Your task to perform on an android device: My wife is also interested in this drawing, and she asked me to share it with her, so share this drawing from the Whiteboard app with her at clarawagner98b@gmail.com on the Gmail app.
Image 0: 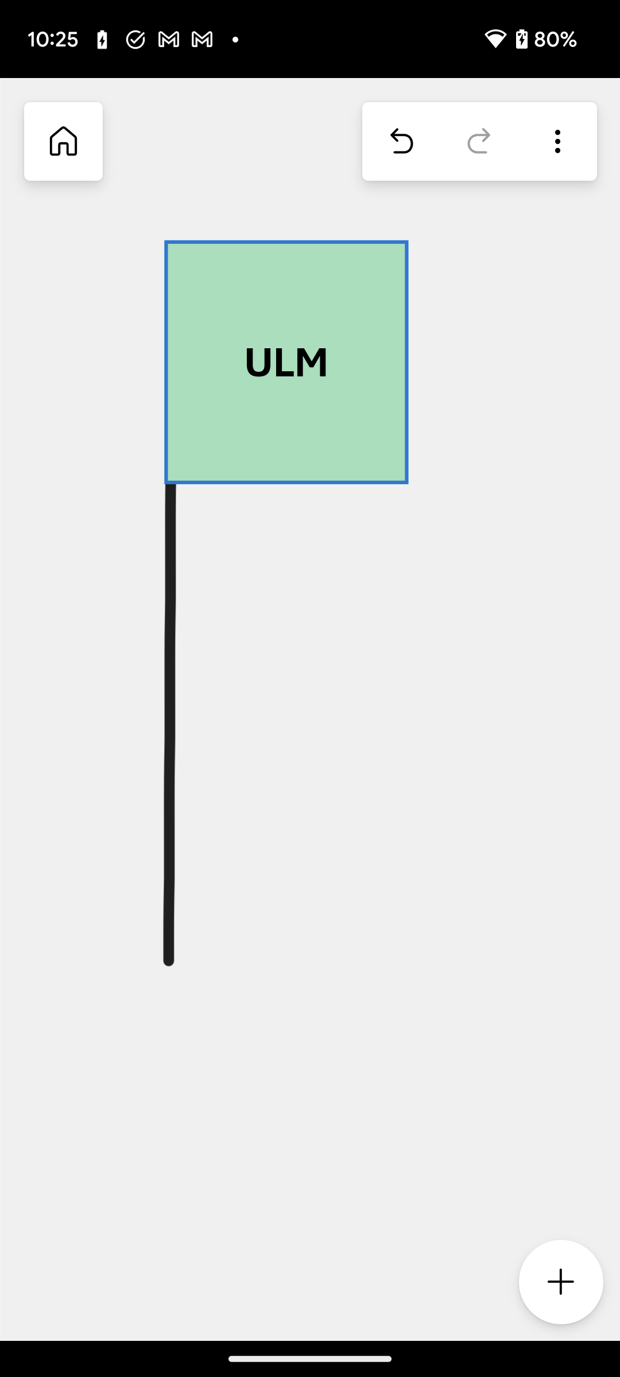
Click on the three dots icon at the top right corner of the screen to view the share option.
Step 0: click (558, 142)
Image 1: 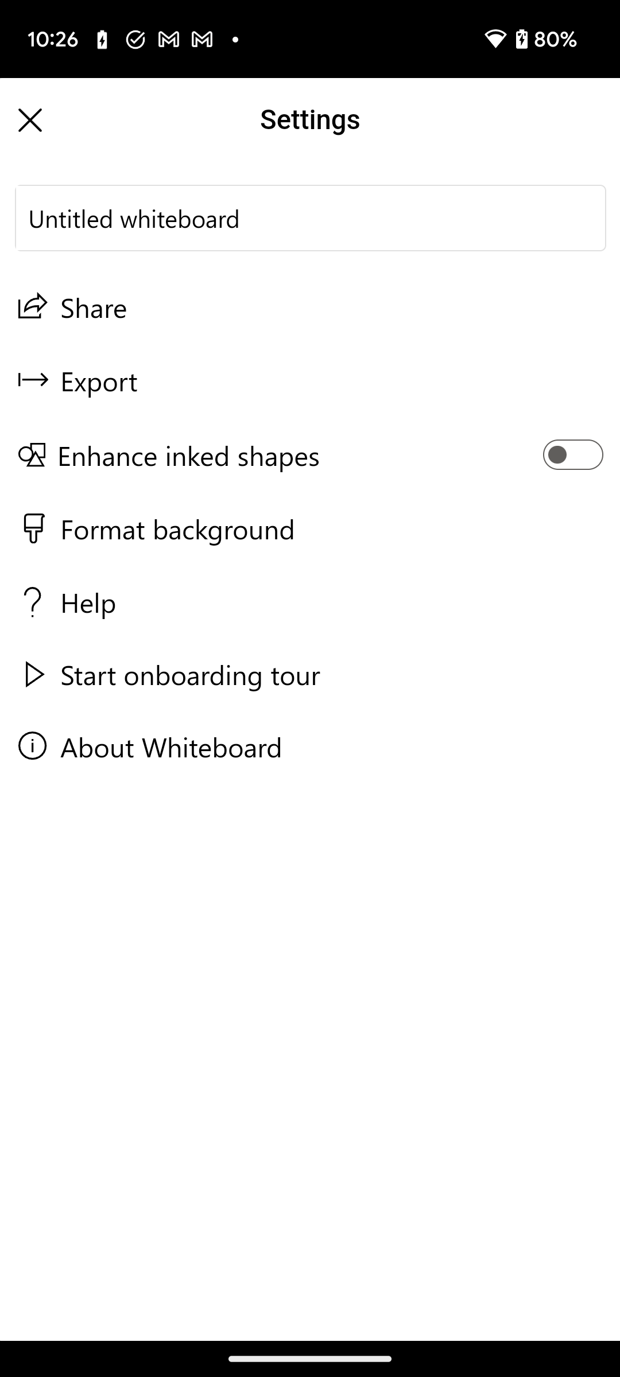
Click on the share option to share this drawing to my wife.
Step 1: click (311, 307)
Image 2: 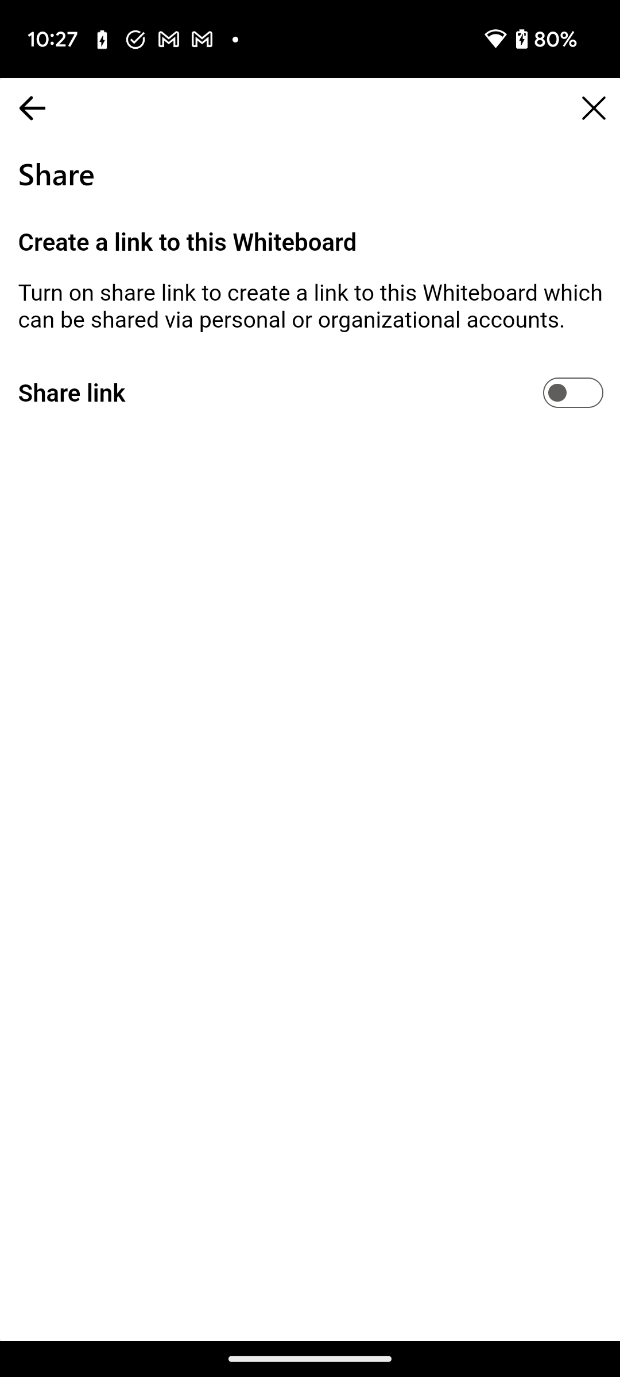
Click on the toggle button of the Share link to share this drawing.
Step 2: click (573, 392)
Image 3: 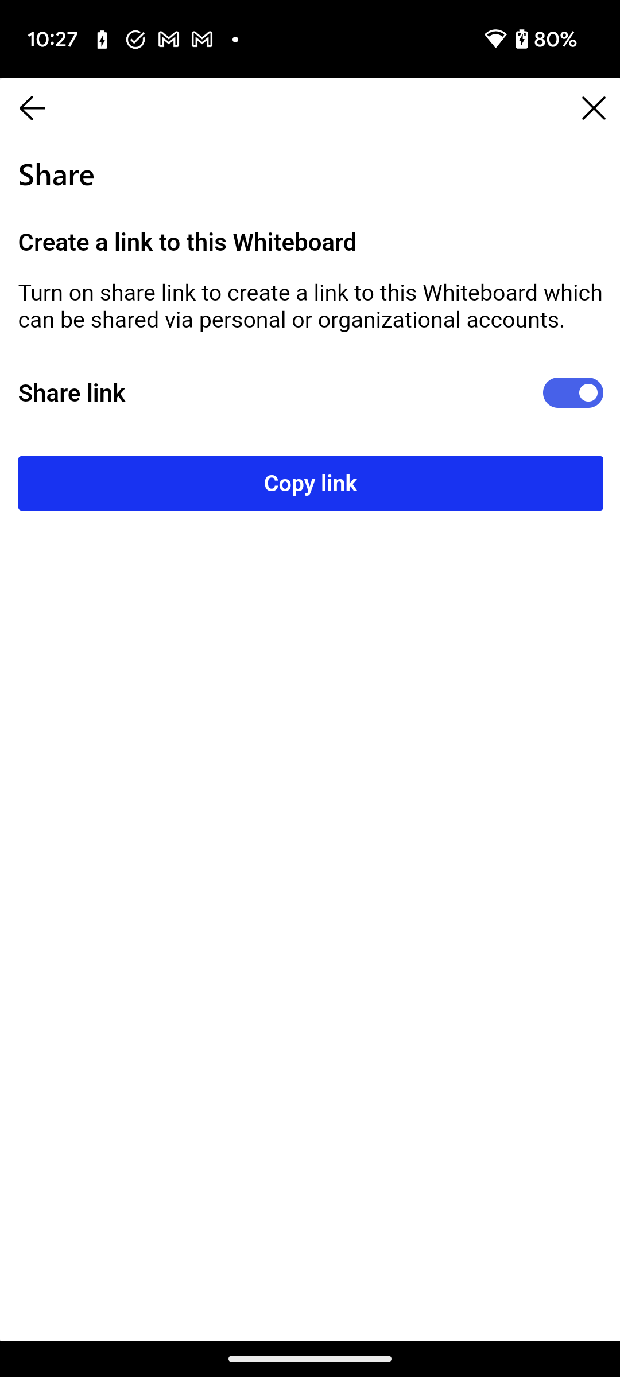
Click on the Copy link button to copy the link of this drawing.
Step 3: click (309, 484)
Image 4: 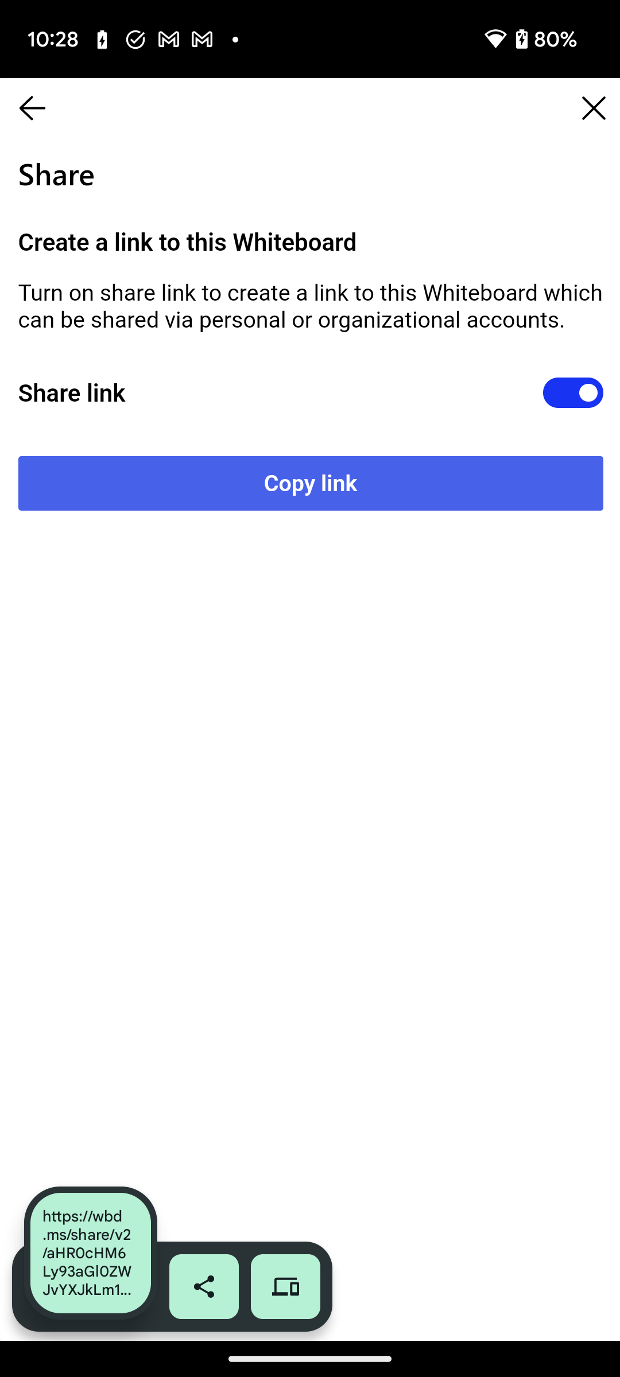
Click on the share icon at the bottom left corner of the screen to share this drawing.
Step 4: click (204, 1286)
Image 5: 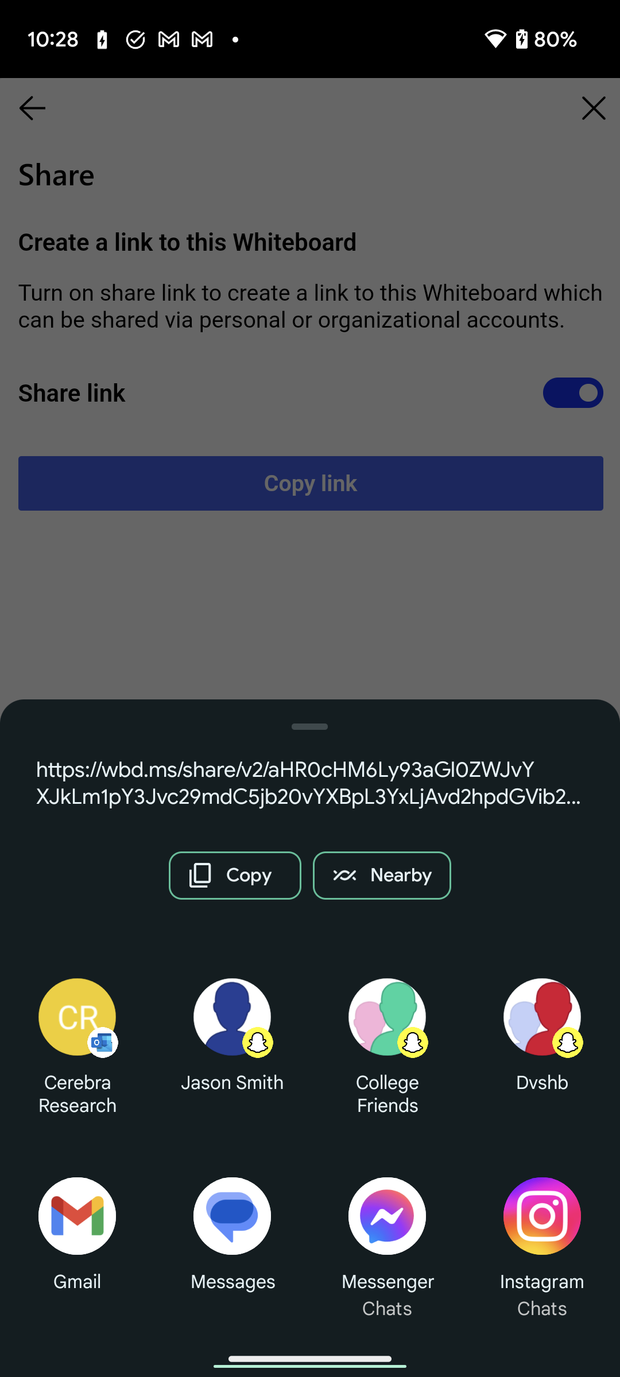
Click on the Gmail app icon to select the Gmail app
Step 5: click (76, 1216)
Image 6: 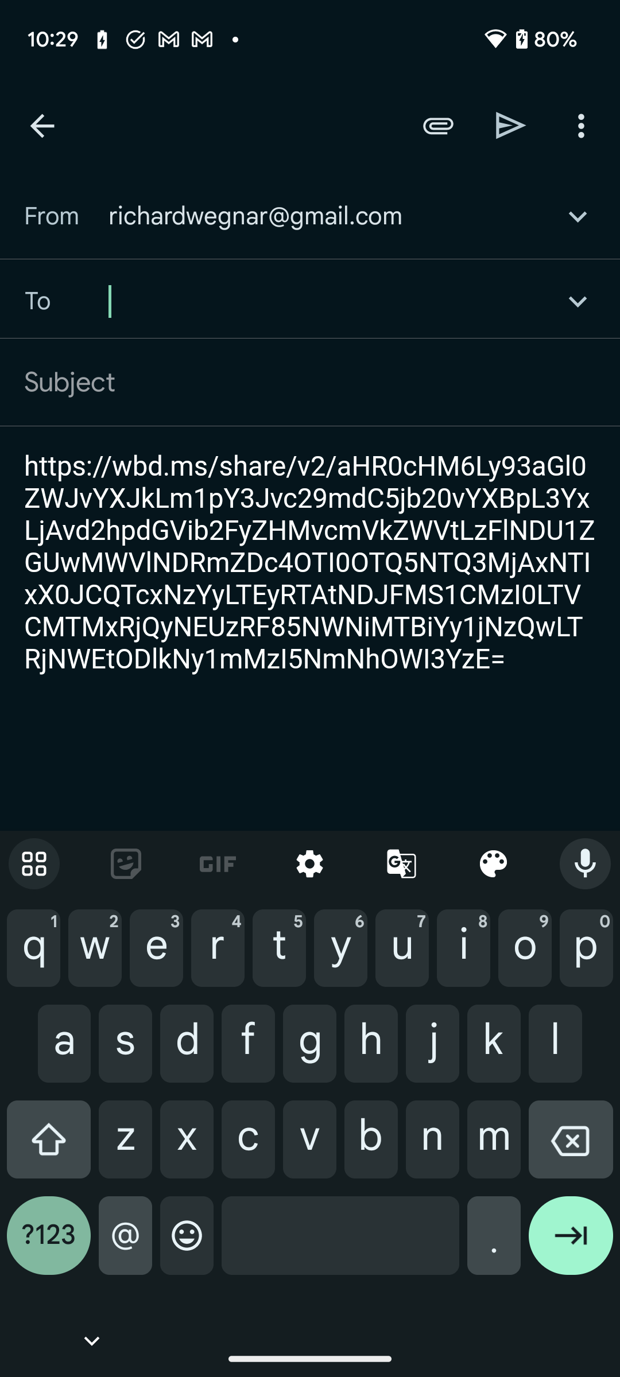
Type clarawagner98b@gmail.com in the recipient section
Step 6: type "clarawagner98b@gmail.com"
Image 7: 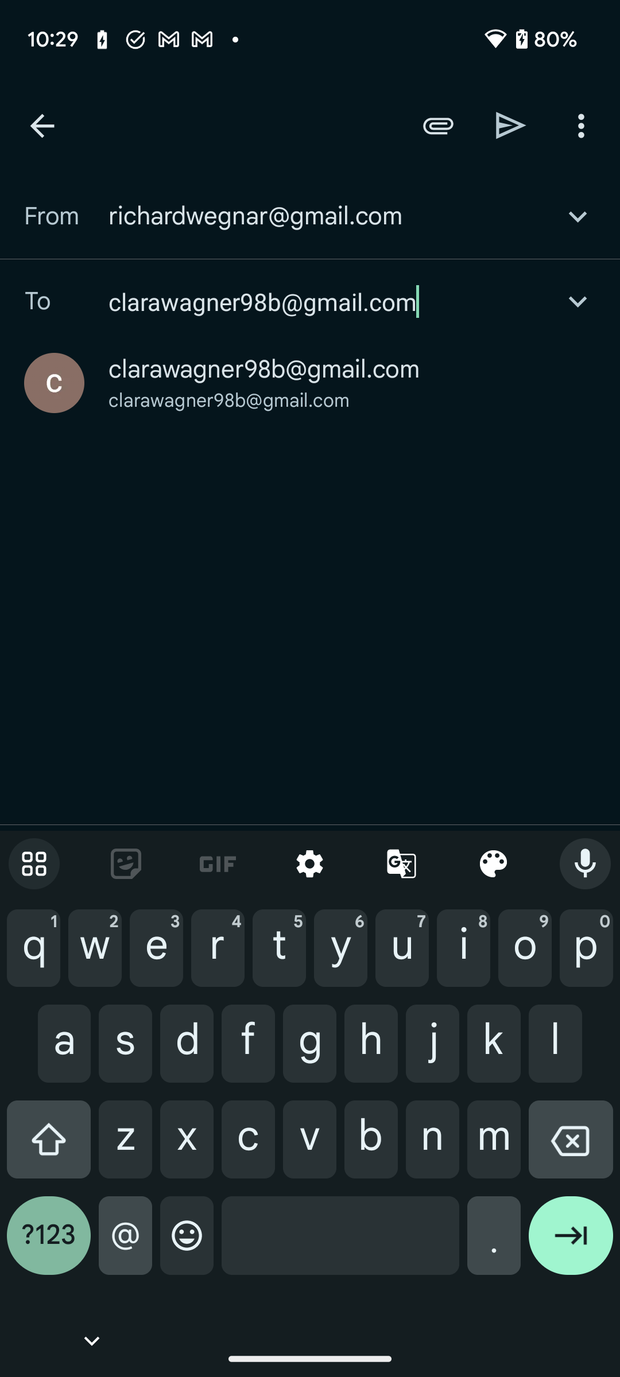
Click on the suggested account to select the recipient account
Step 7: click (264, 369)
Image 8: 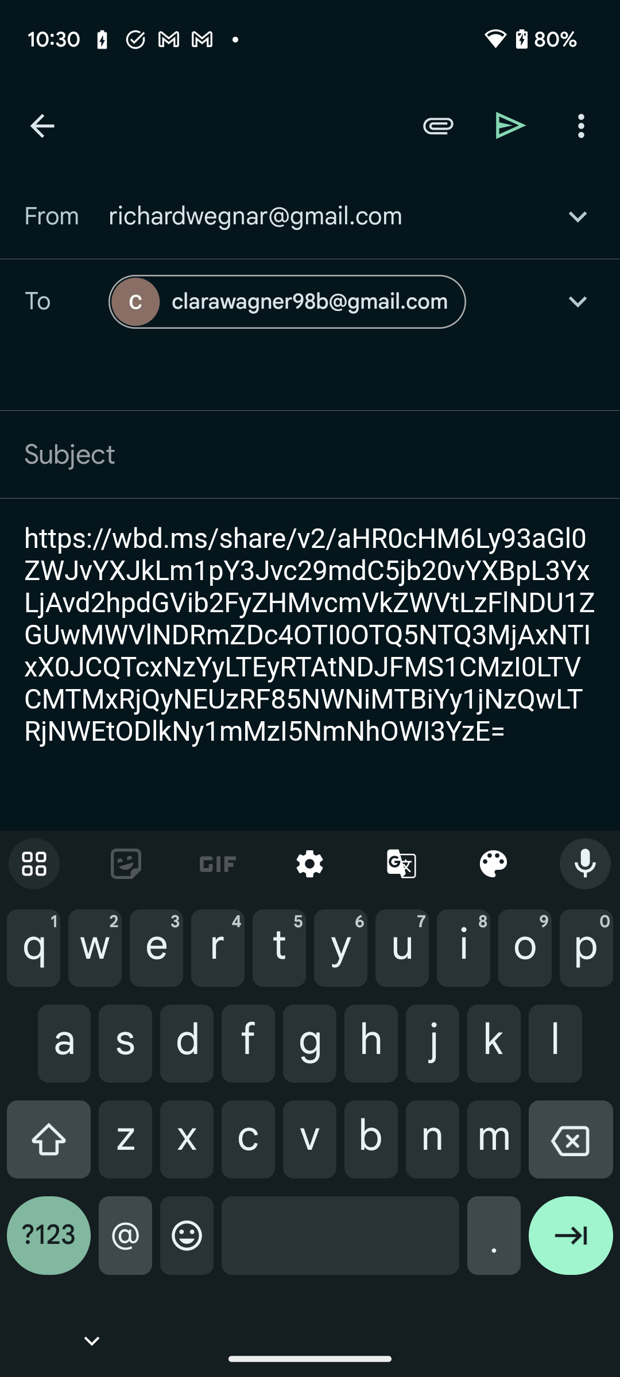
Click on the send icon at the top right corner of the screen to send this slide to my wife
Step 8: click (511, 125)